Your task to perform on an android device: Since missing a lesson is not a good habit to develop, I should complete the french classes on the Duolingo app.
Image 2: 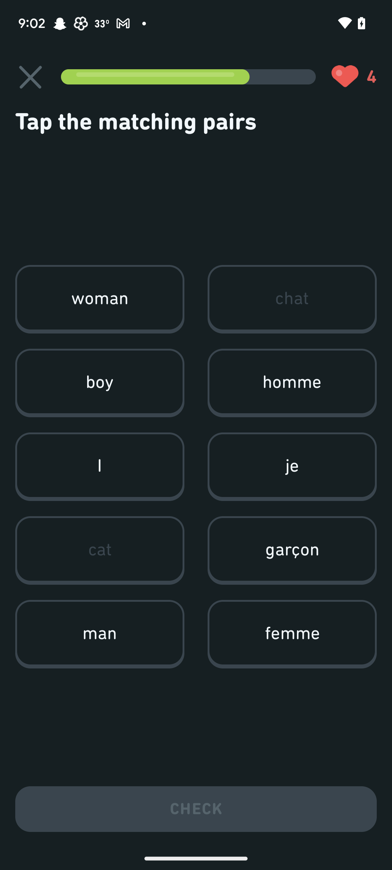
Click on the "women" option
Step 2: click (99, 298)
Image 3: 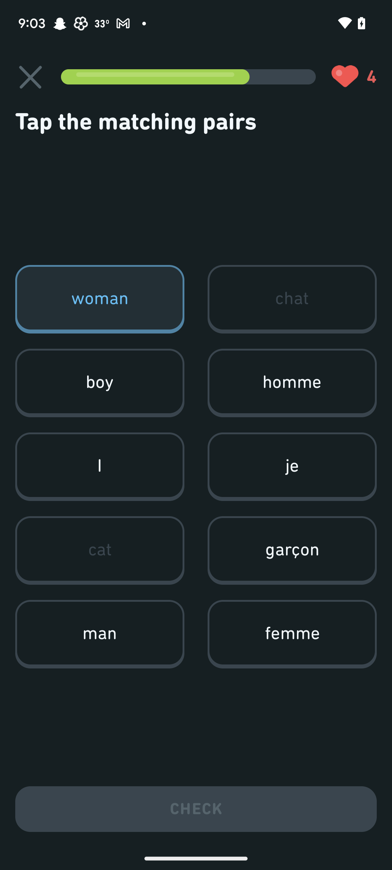
Click on the "femme" option
Step 3: click (292, 633)
Image 4: 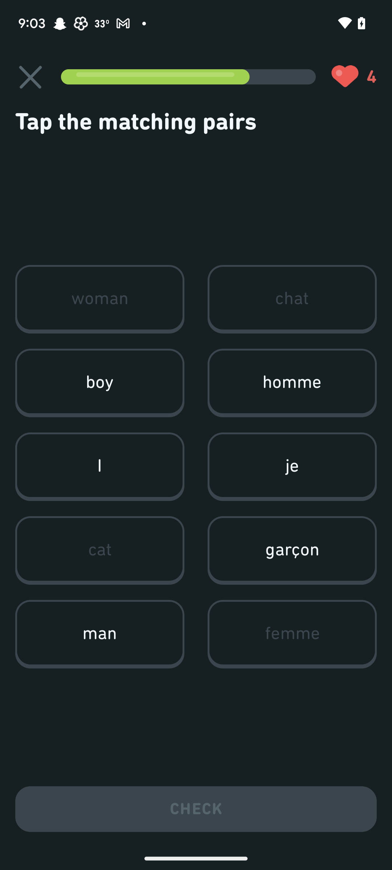
Click on the "boy" option
Step 4: click (99, 382)
Image 5: 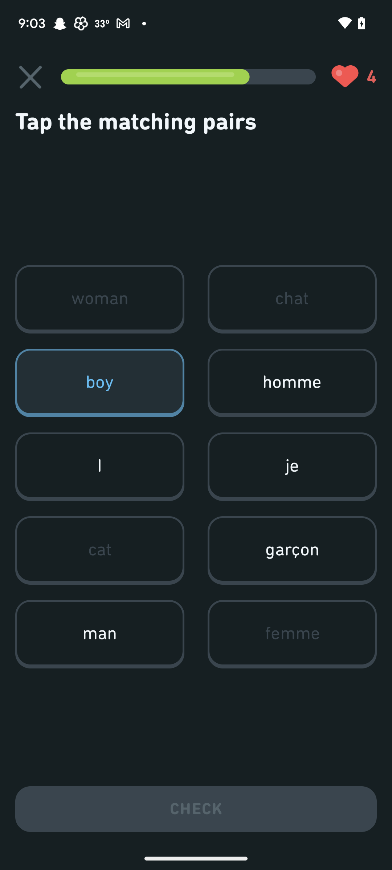
Click on the "garcon" option
Step 5: click (292, 549)
Image 7: 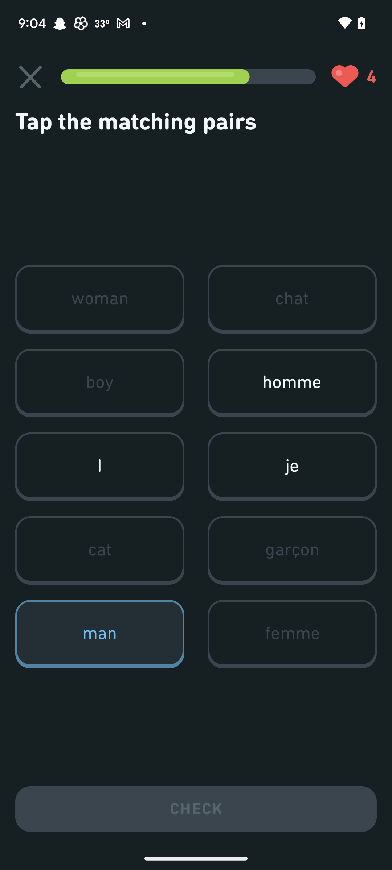
Click on the "homme" option
Step 7: click (292, 382)
Image 8: 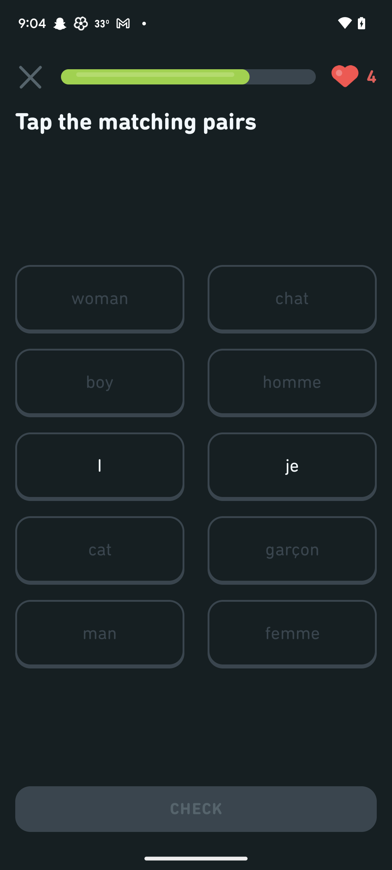
Click on the "I" option
Step 8: click (100, 466)
Image 9: 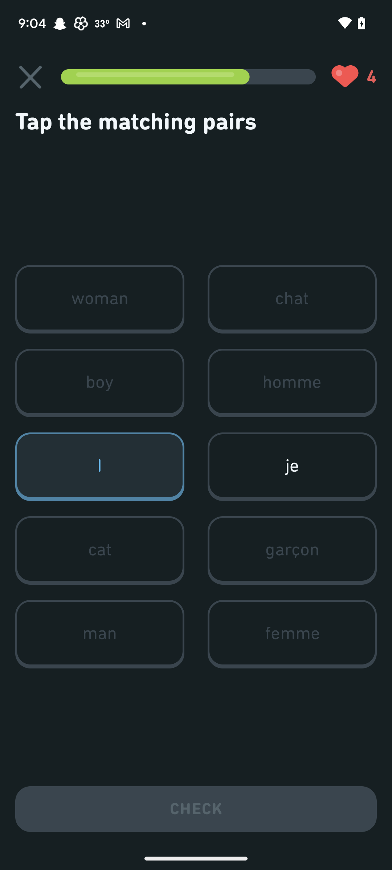
Click on the "je" option
Step 9: click (292, 465)
Image 10: 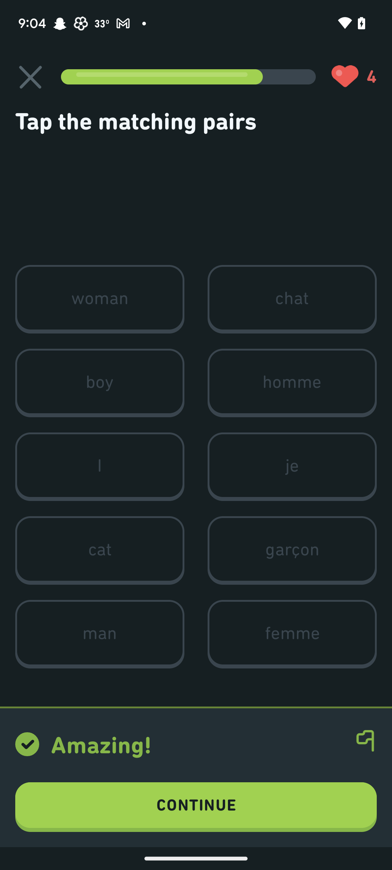
Click on the continue button
Step 10: click (196, 807)
Image 11: 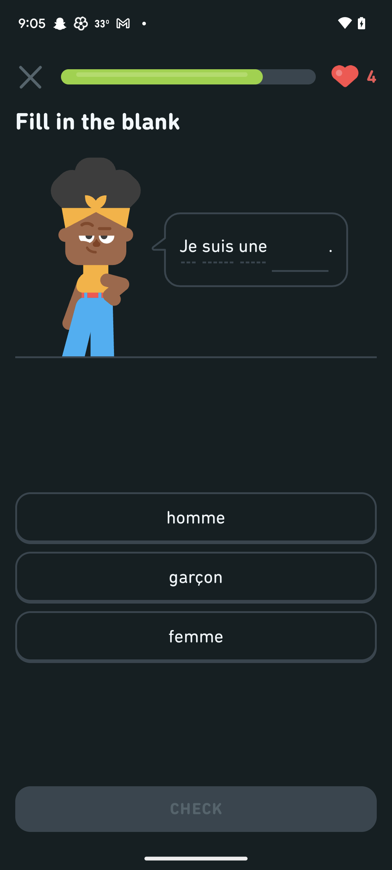
Click on the "femme" option
Step 11: click (196, 636)
Image 12: 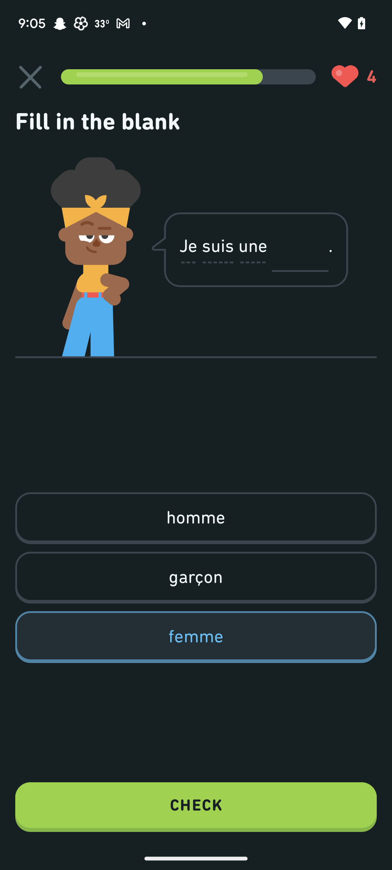
Click on the check button
Step 12: click (196, 807)
Image 13: 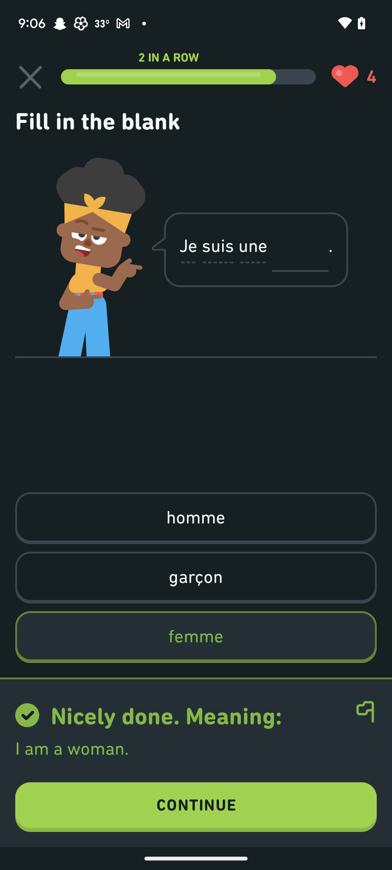
Click on the continue button
Step 13: click (196, 807)
Image 14: 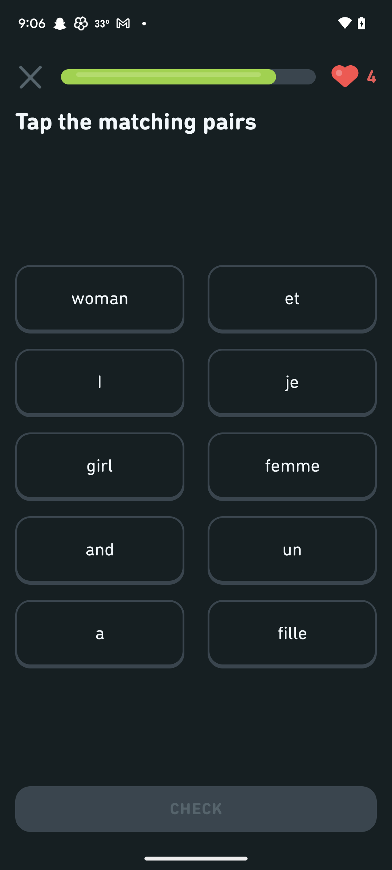
Click on the "women" option
Step 14: click (99, 298)
Image 15: 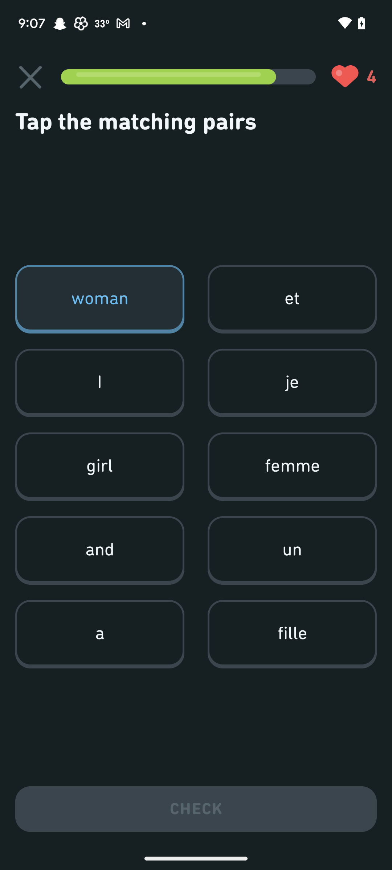
Click on the "femme" option
Step 15: click (292, 465)
Image 19: 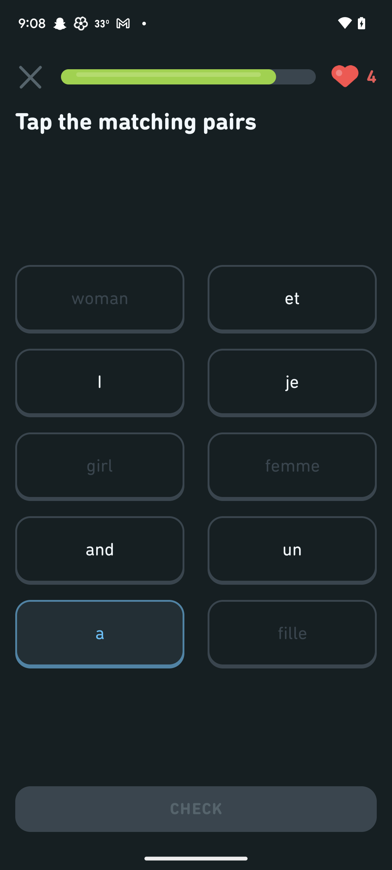
Click on the "un" option
Step 19: click (292, 549)
Image 20: 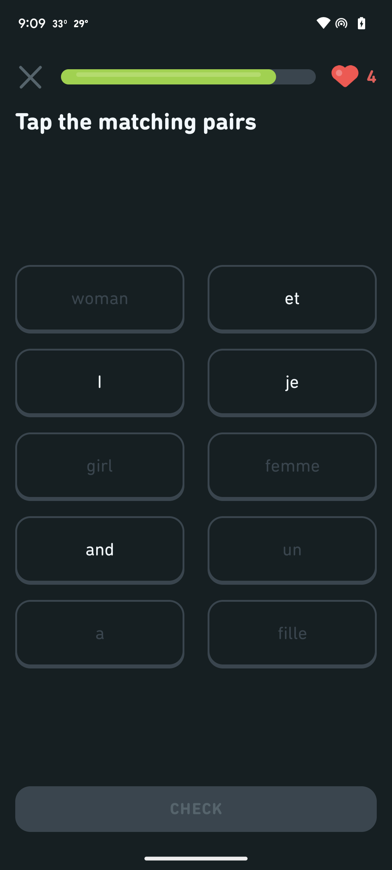
Click on the "I" option
Step 20: click (100, 382)
Image 21: 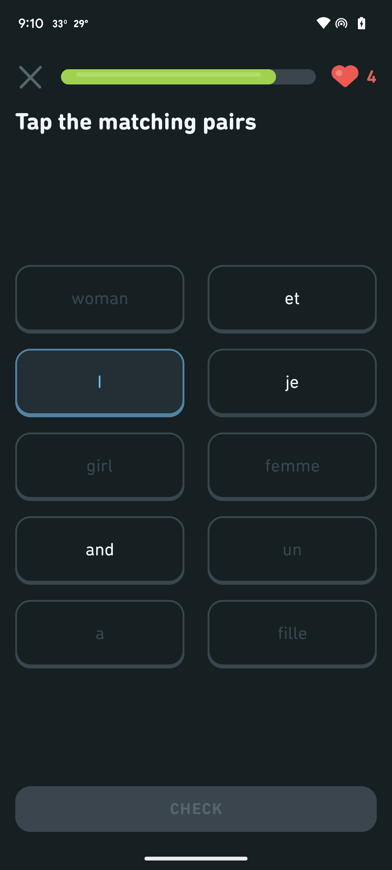
Click on the "je" option
Step 21: click (292, 382)
Image 22: 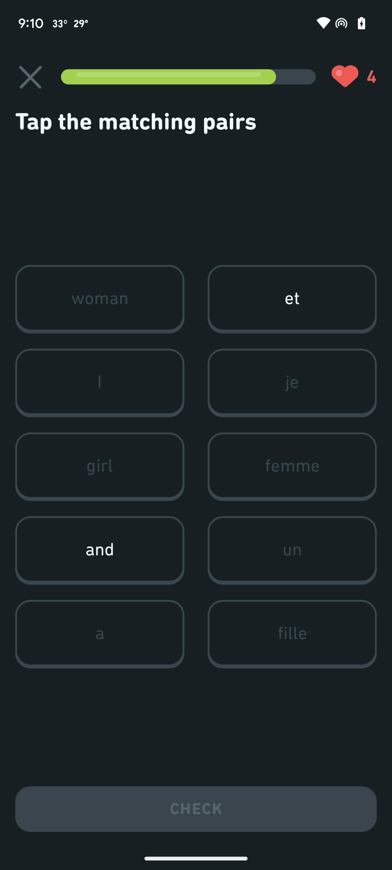
Click on the "and" option
Step 22: click (99, 549)
Image 23: 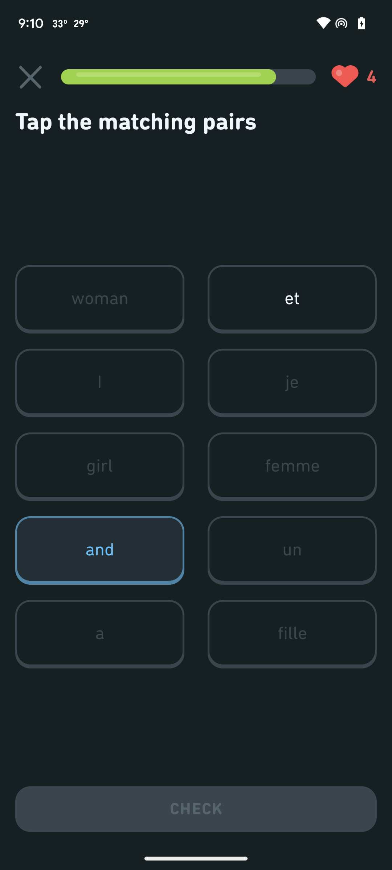
Click on the "et" option
Step 23: click (292, 298)
Image 26: 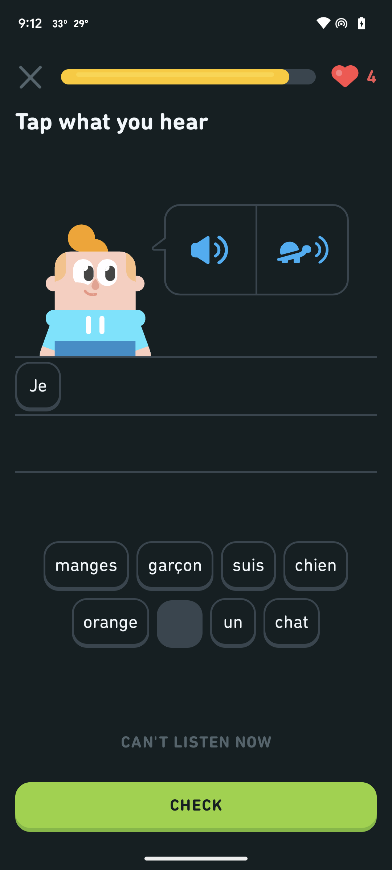
Click on the "suis" option
Step 26: click (248, 565)
Image 27: 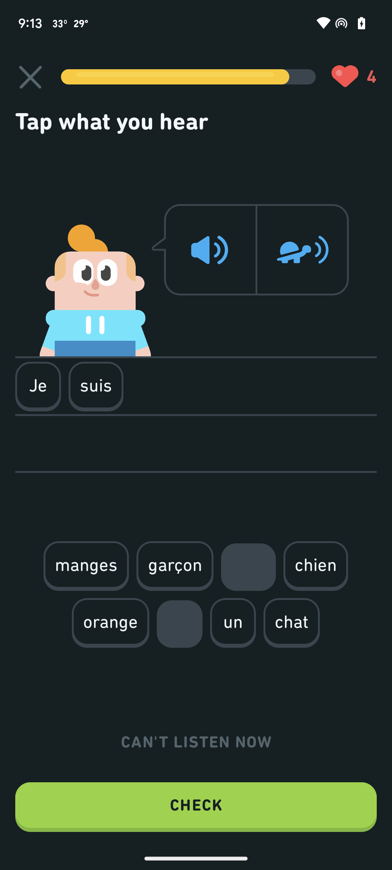
Click on the "un" option
Step 27: click (233, 622)
Image 28: 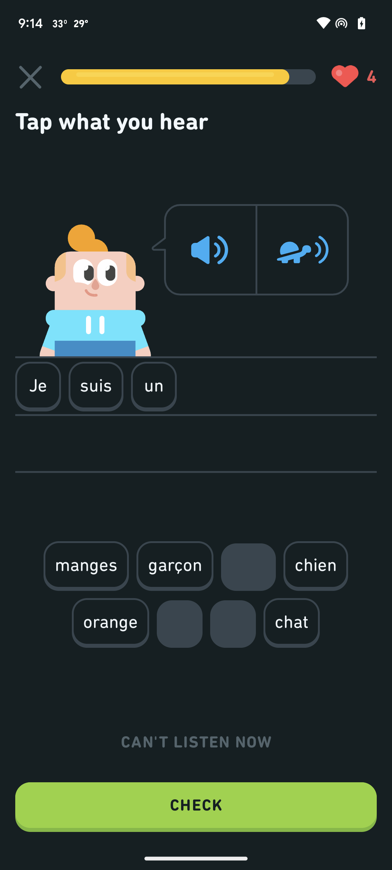
Click on the "chat" option
Step 28: click (291, 622)
Image 30: 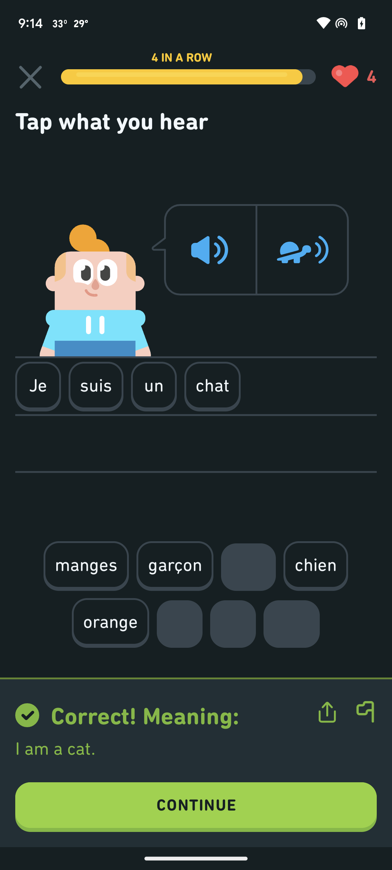
Click on the continue button
Step 30: click (196, 807)
Image 31: 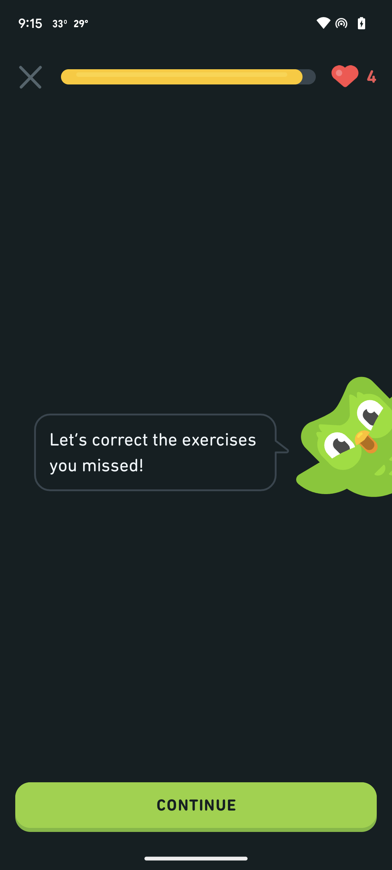
Click on the continue button
Step 31: click (196, 807)
Image 32: 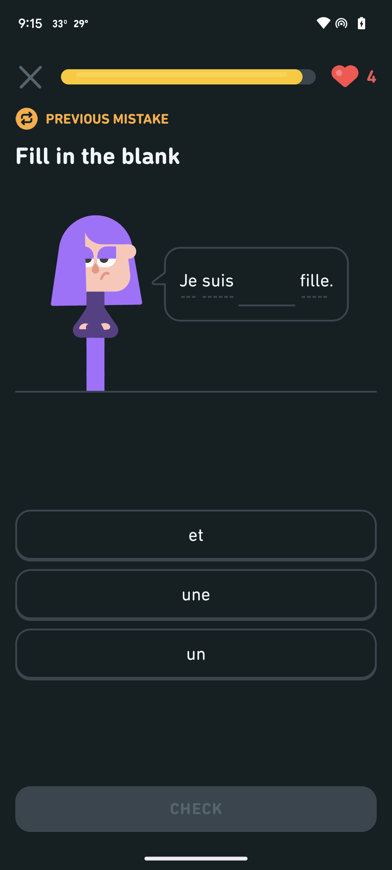
Click on the "un" option
Step 32: click (196, 654)
Image 33: 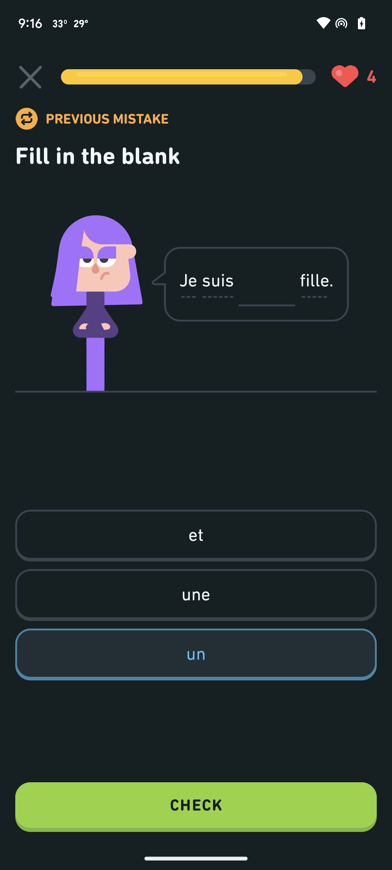
Click on the check button
Step 33: click (196, 807)
Image 34: 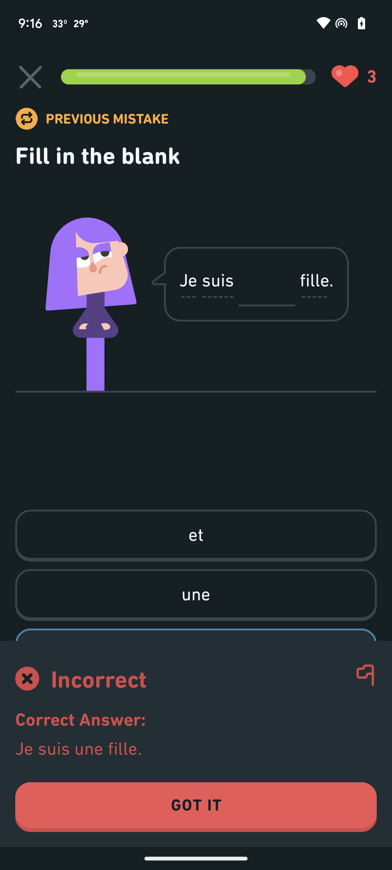
Click on the "got it" button
Step 34: click (196, 807)
Image 35: 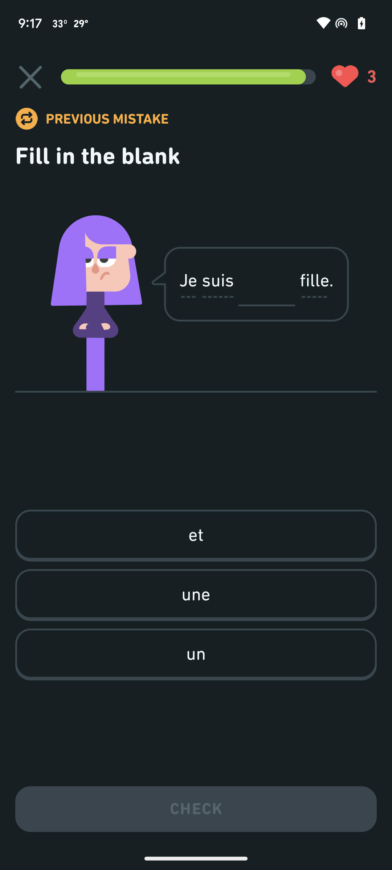
Click on the "une" option
Step 35: click (196, 594)
Image 36: 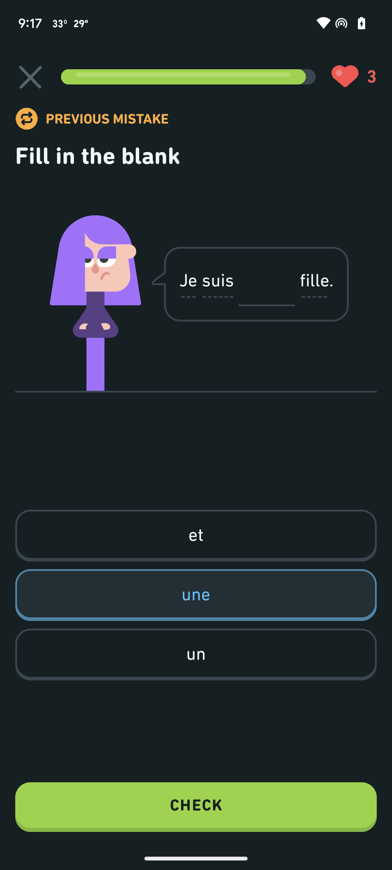
Click on the check button
Step 36: click (196, 807)
Image 37: 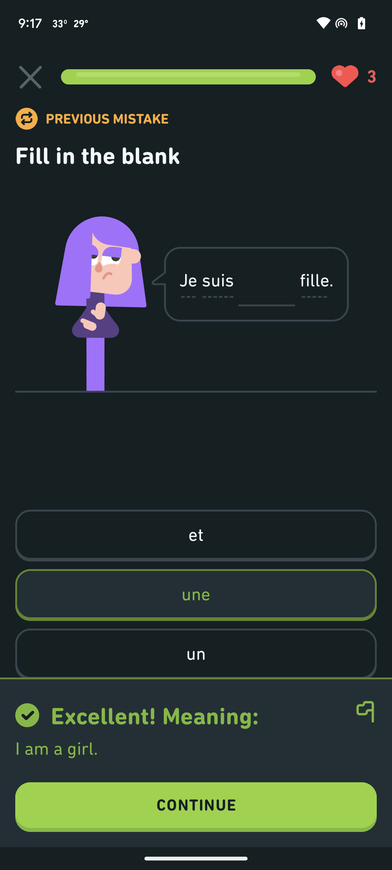
Click on the continue button
Step 37: click (196, 807)
Image 38: 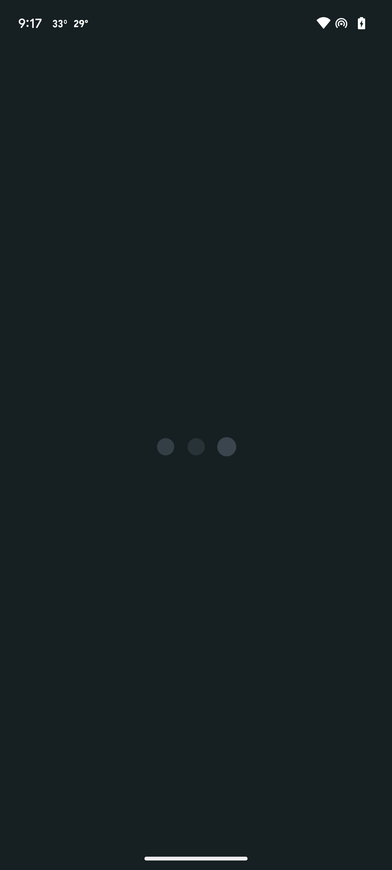
Click on the continue button
Step 38: wait